Your task to perform on an android device: View the details of Victoria and Butchart Gardens in Vancouver to get travel tips before visiting.
Image 0: 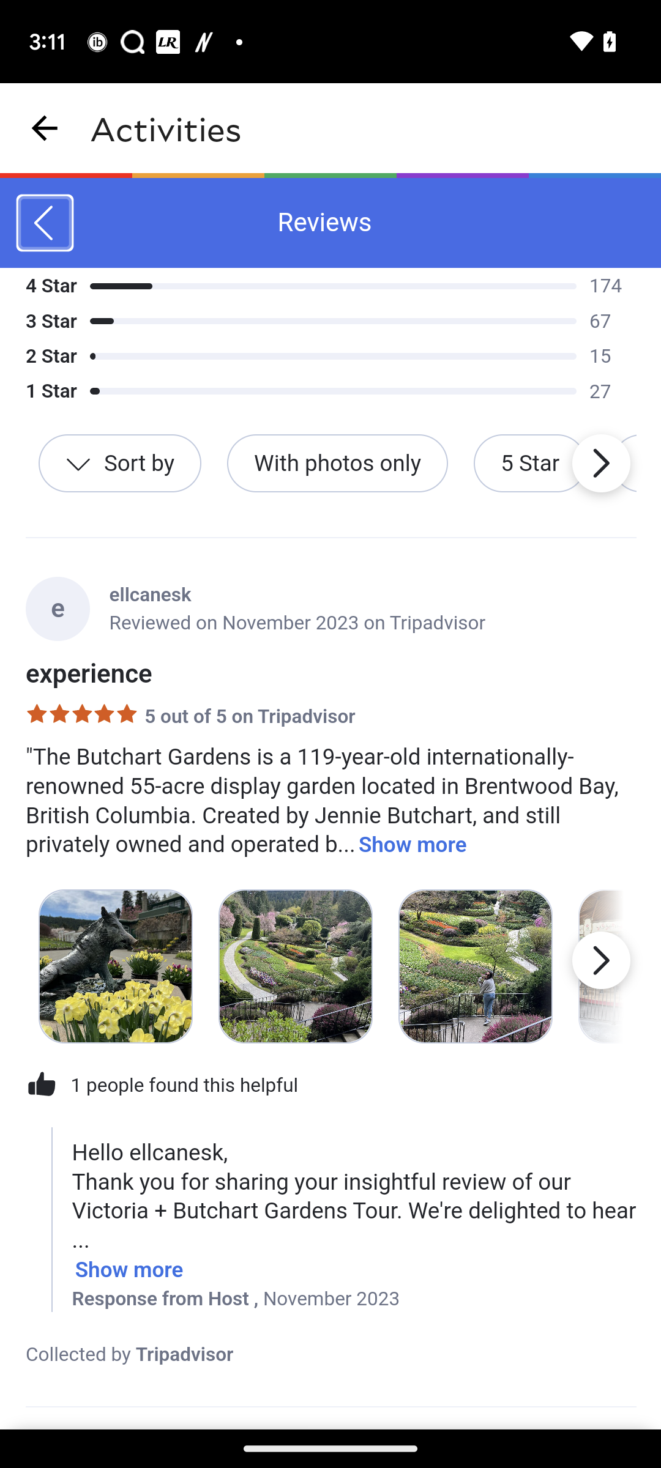
Click on the Go back icon.
Step 0: click (51, 251)
Image 2: 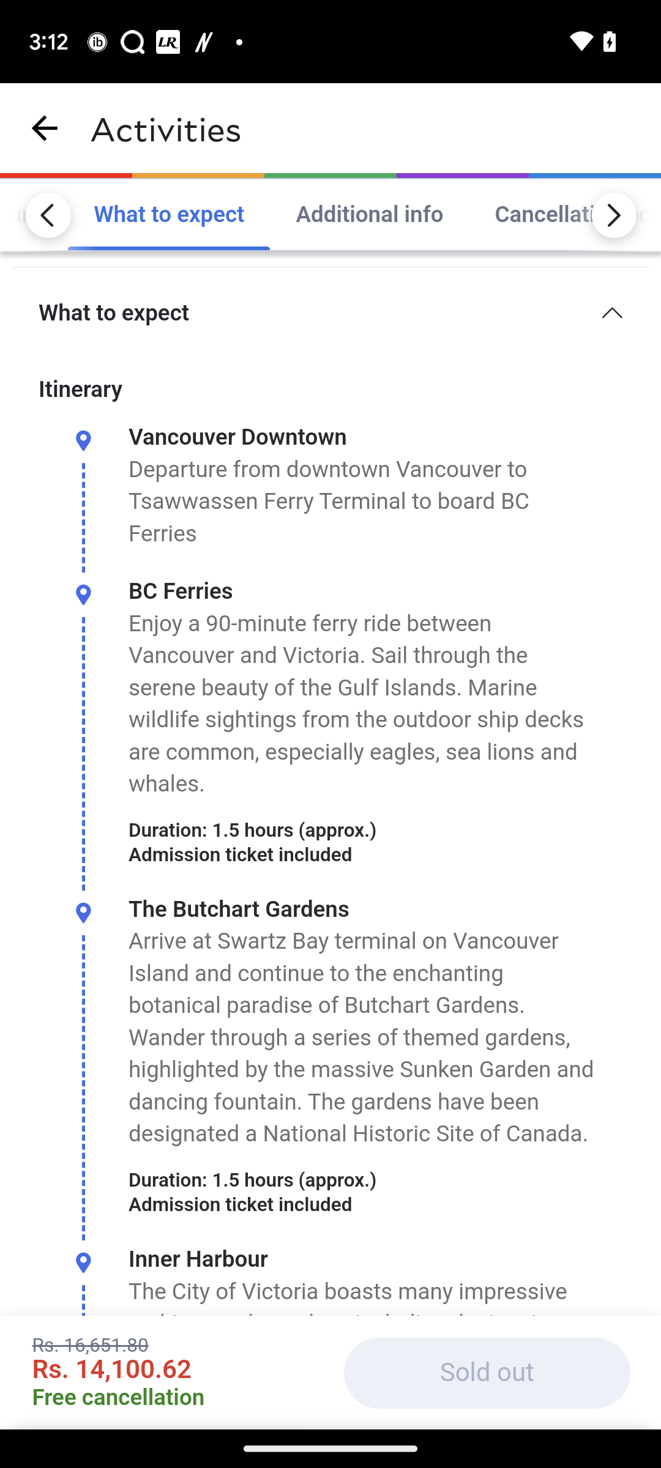
Scroll up
Step 2: scroll down
Image 3: 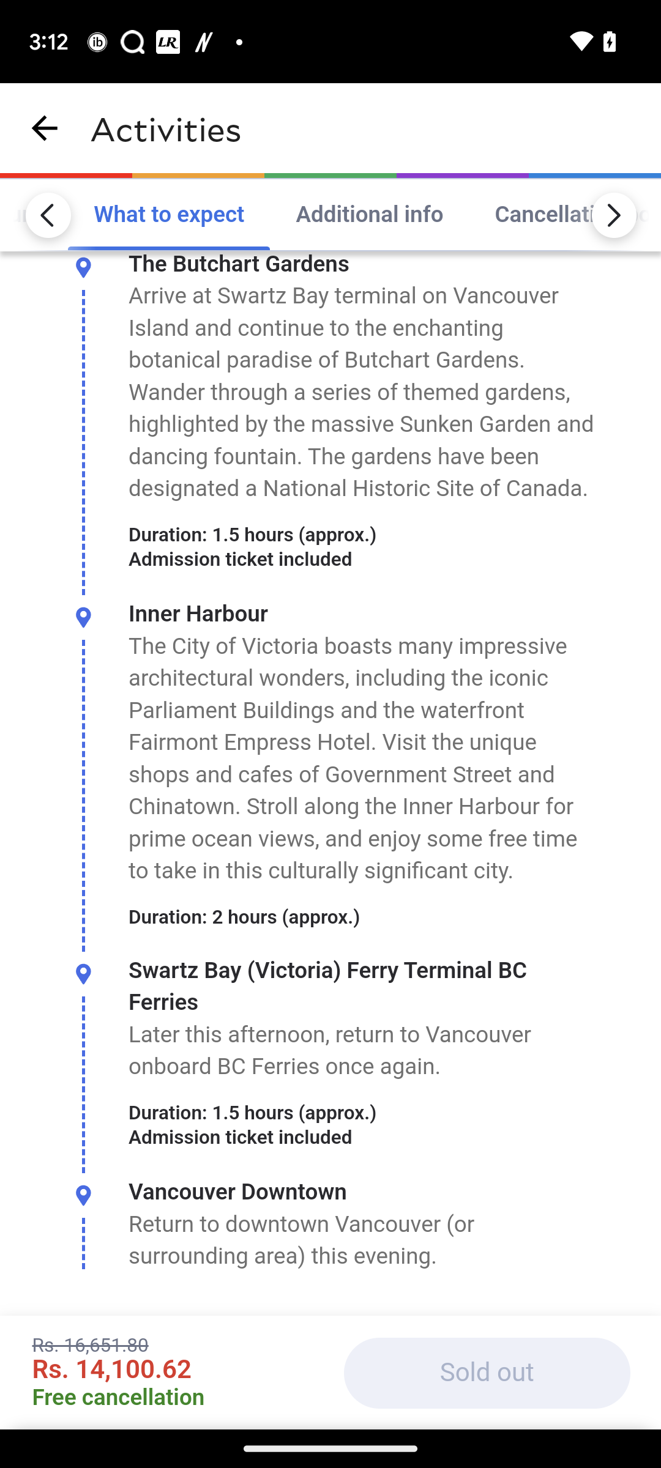
Scroll up
Step 3: scroll down
Image 4: 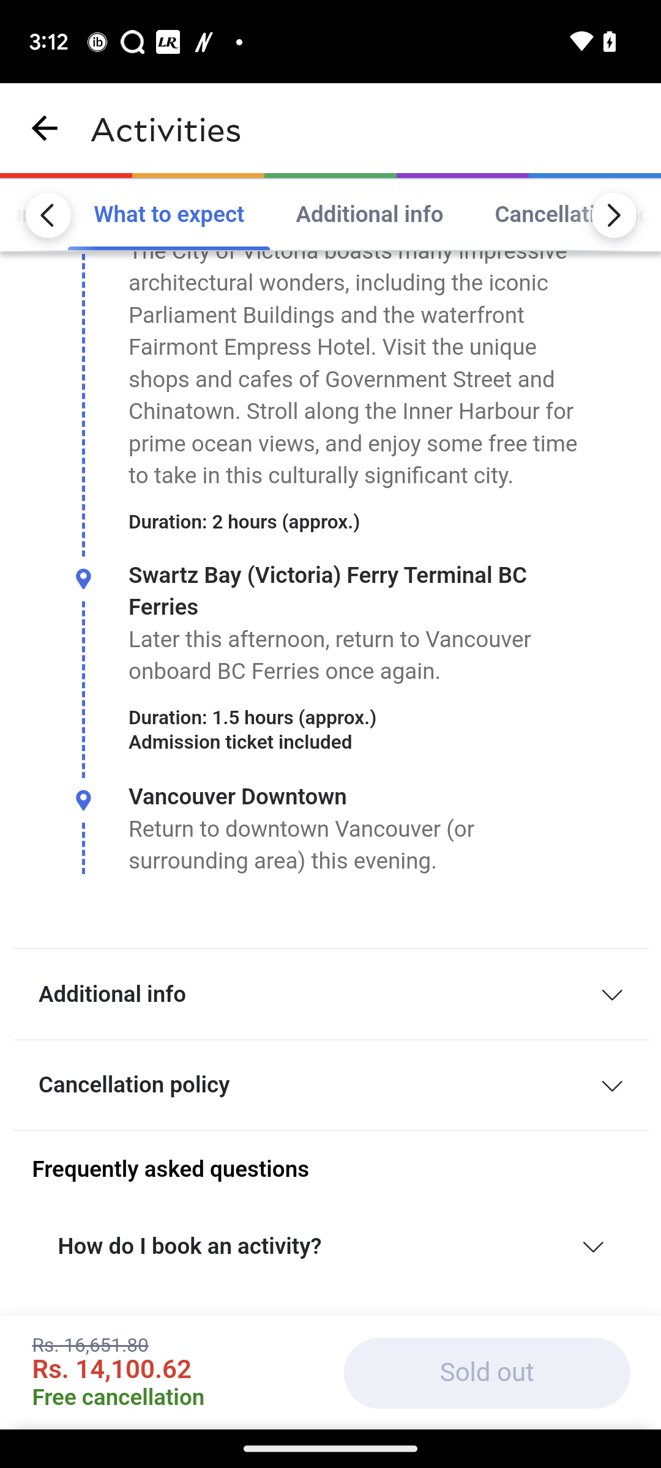
Click on the tab Additional info
Step 4: click (331, 994)